Your task to perform on an android device: I would like to share my calendar with my wife clarawagner@gmail.com via gmail because I want her that she will remind me for this event on the same day of the event.
Image 0: 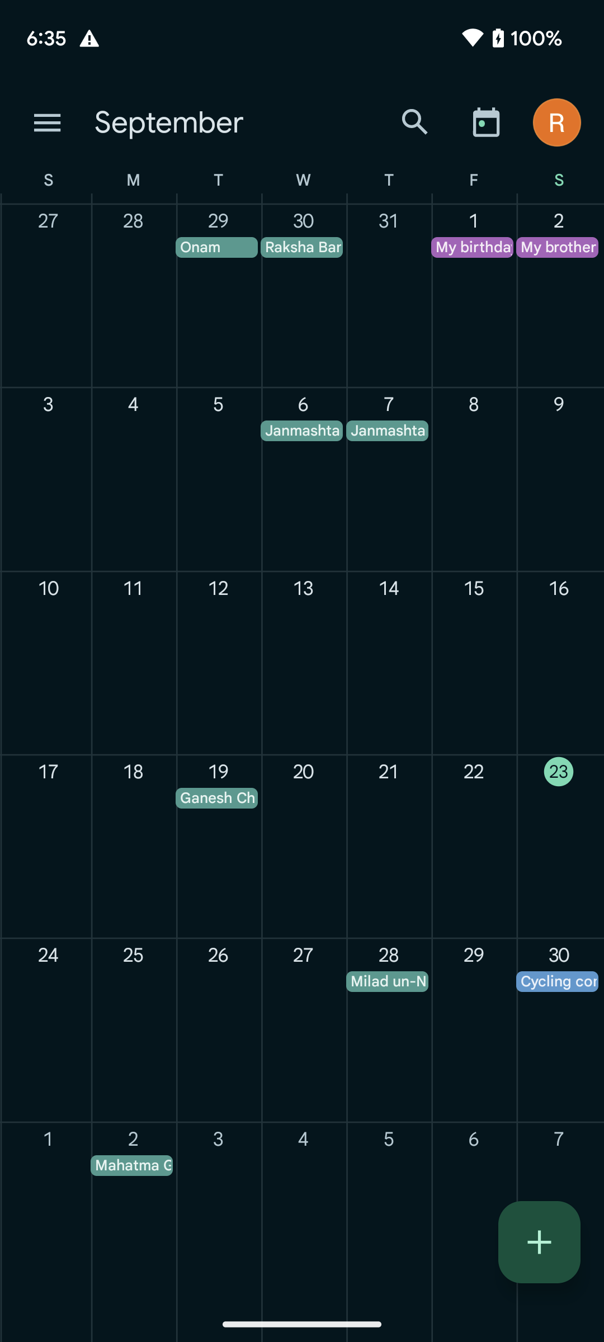
Click on the three bar menu icon at the top left corner of the screen to view the share calendar option.
Step 0: click (47, 122)
Image 1: 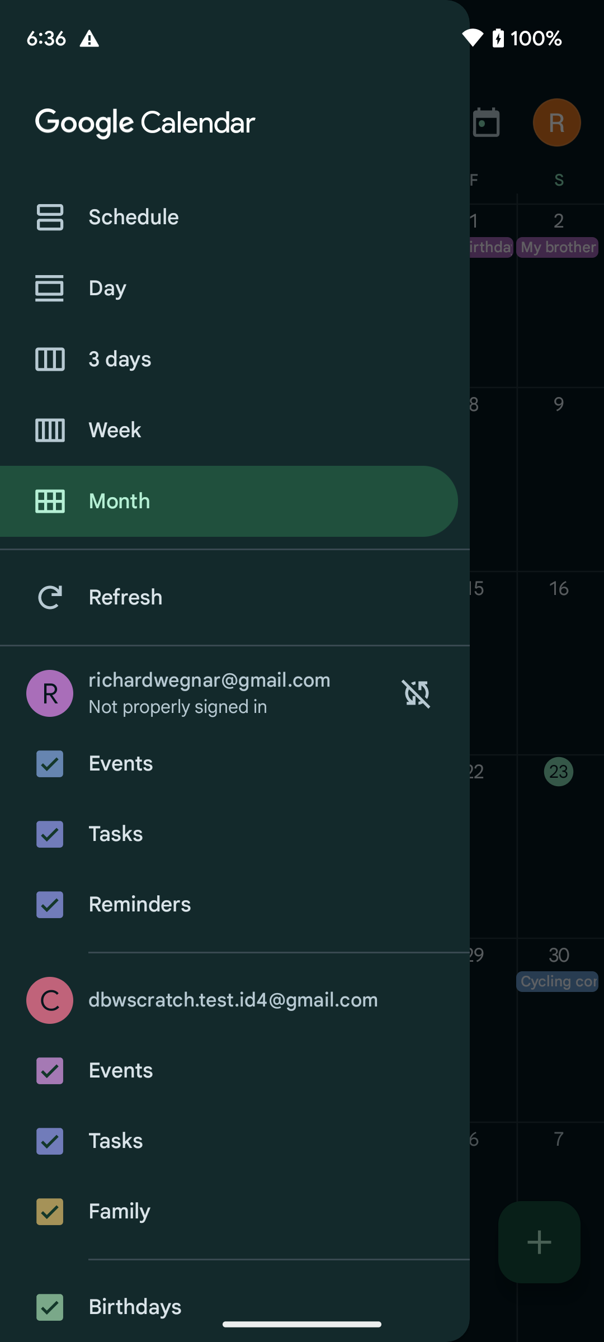
Scroll up to view share calendar option
Step 1: scroll down